Your task to perform on an android device: I want to check Van Heusen men's shirt product details
Image 0: 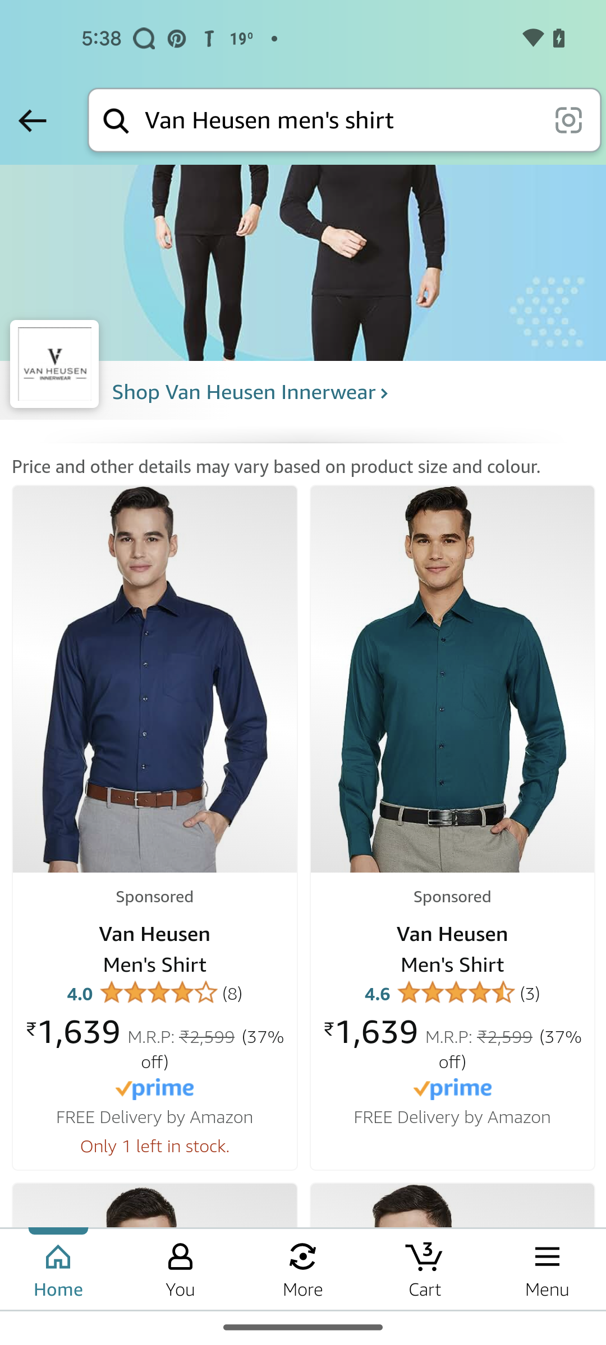
click on the first shirt
Step 0: click (154, 679)
Image 1: 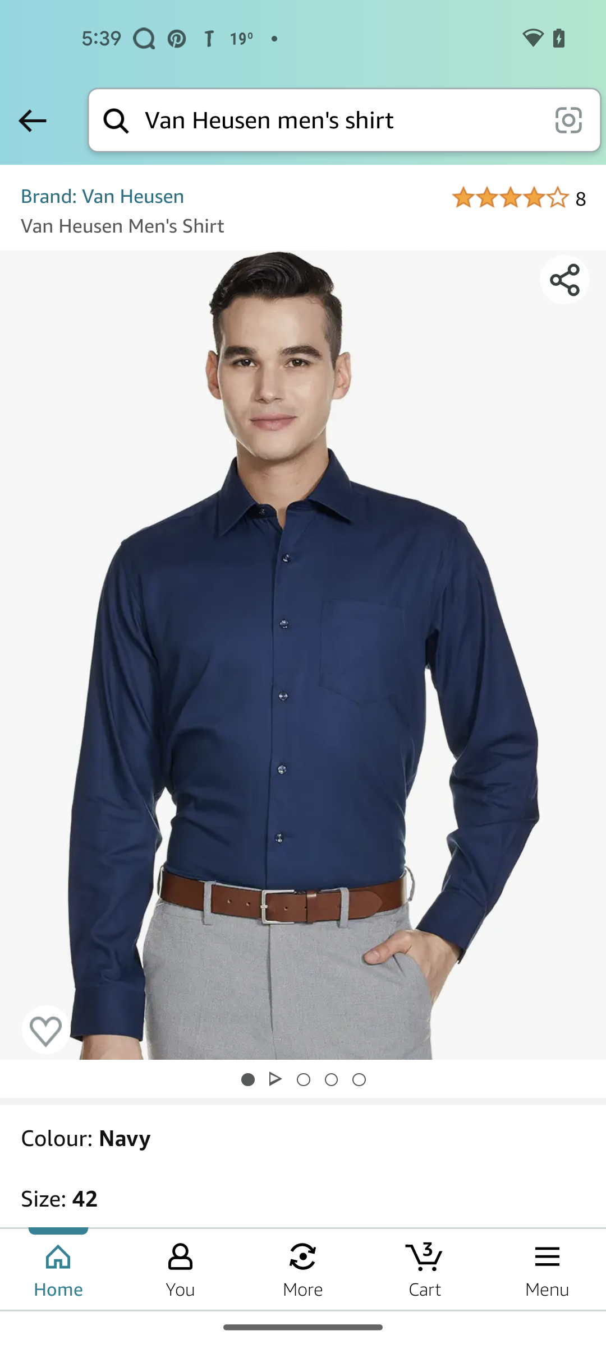
swipe up for product details
Step 1: scroll down
Image 2: 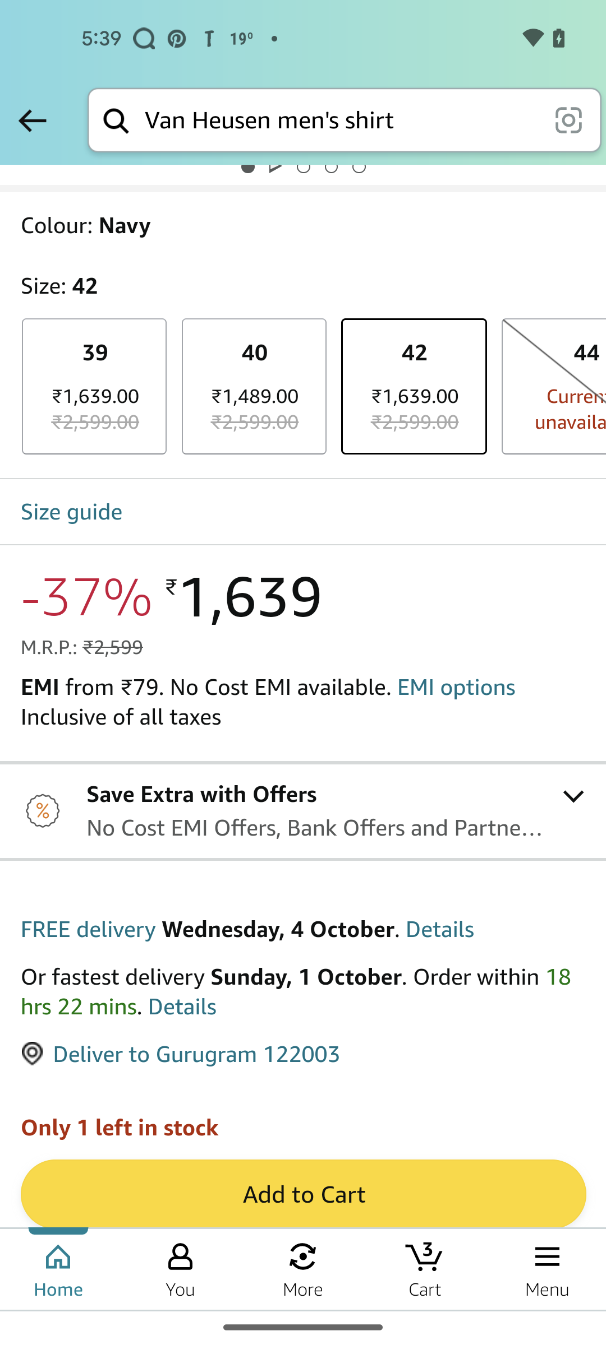
swipe up for product details
Step 2: scroll down
Image 3: 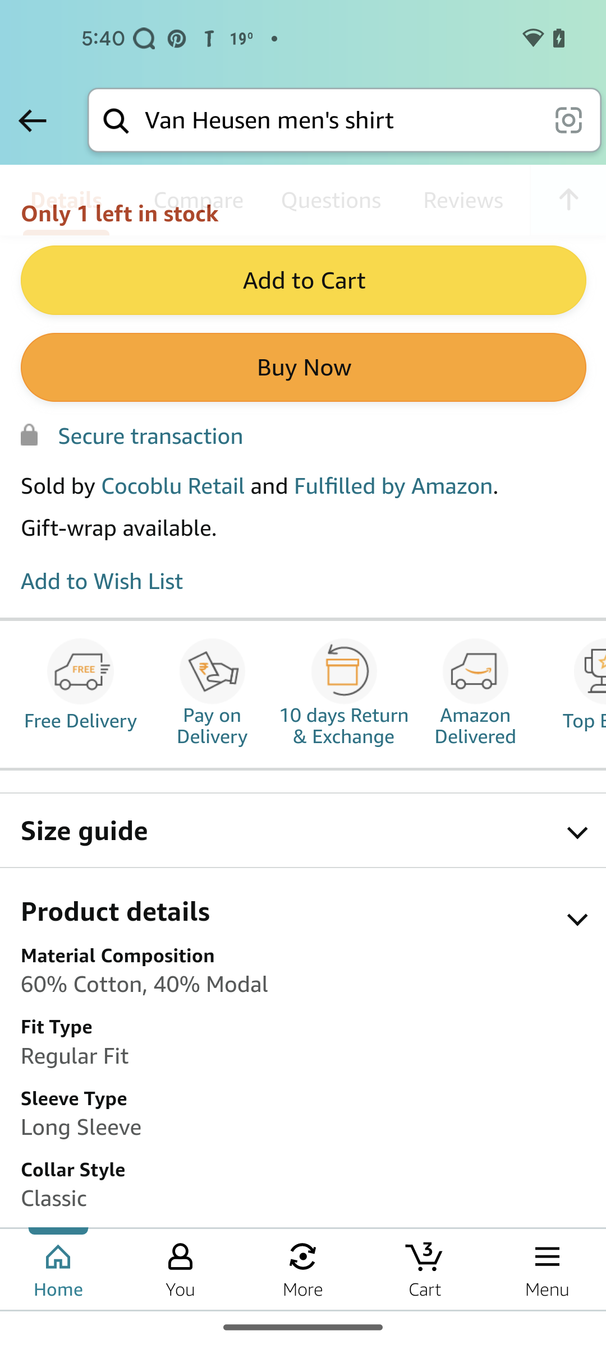
swipe up for product details
Step 3: scroll down